Your task to perform on an android device: I will view the weather map of my area to keep myself updated so that I can plan my weekend accordingly.
Image 0: 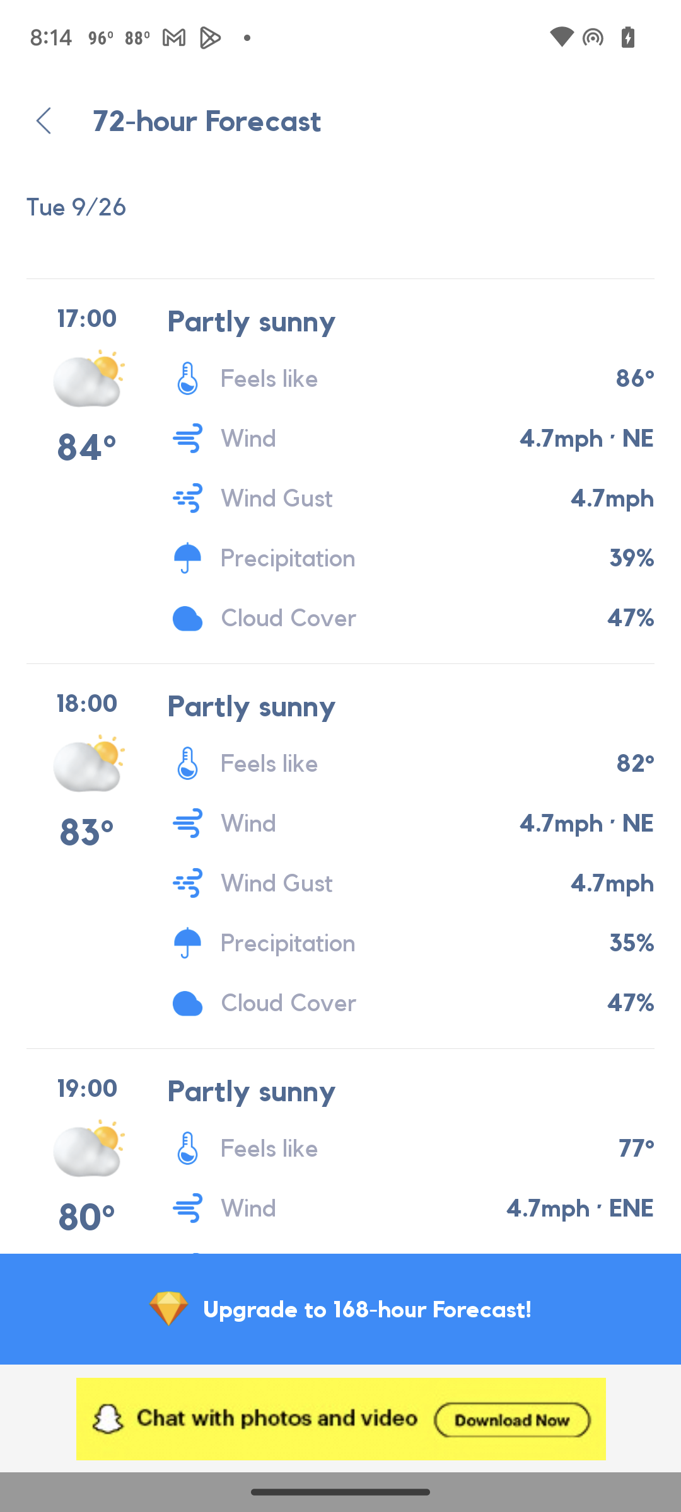
Click on the top arrow icon.
Step 0: click (46, 120)
Image 1: 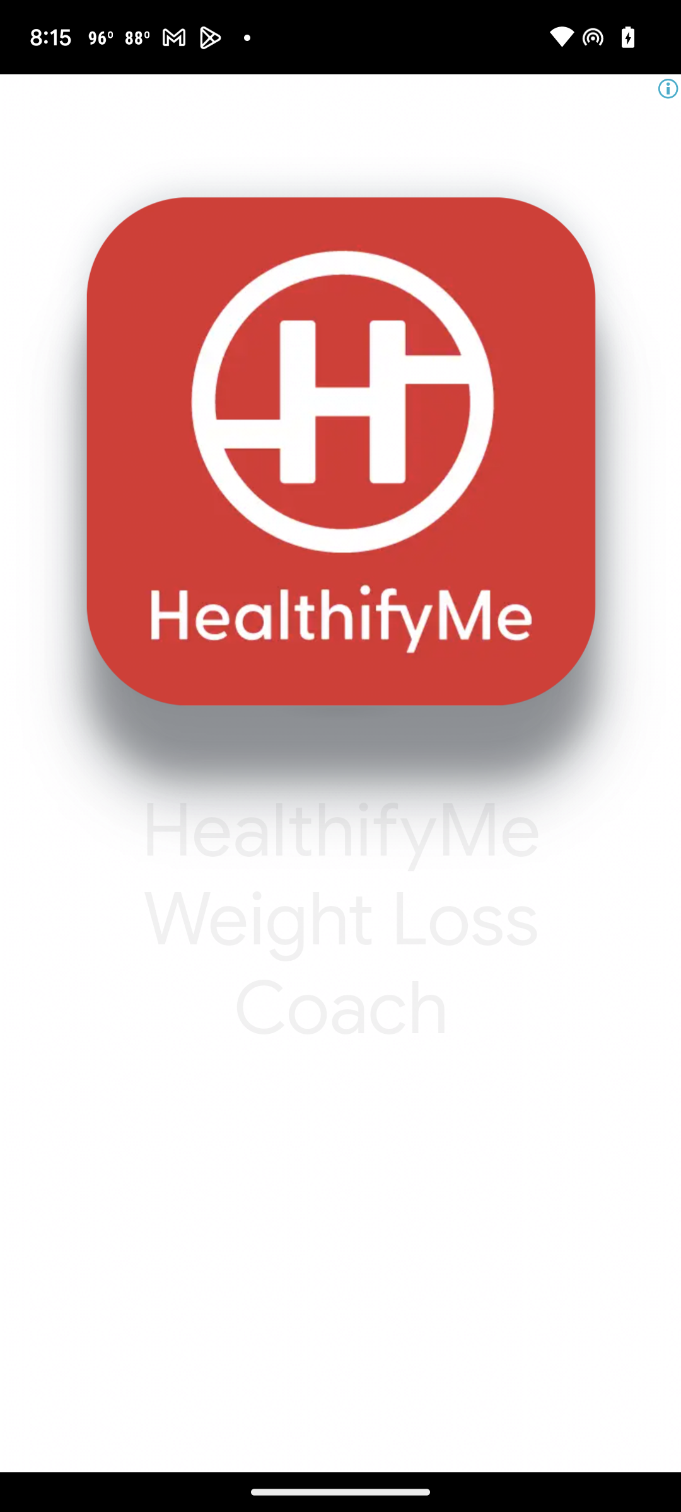
Click on the top arrow icon.
Step 1: wait
Image 2: 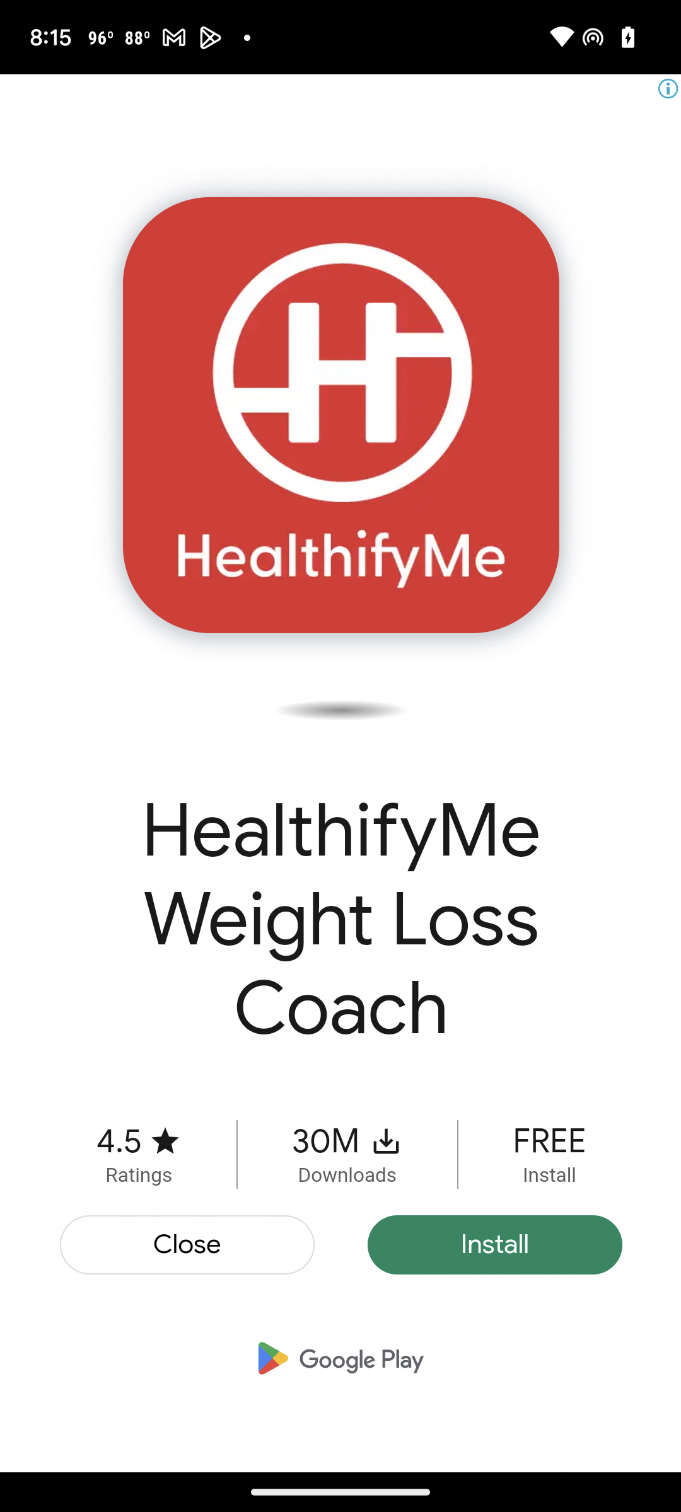
Click on Close button.
Step 2: click (186, 1244)
Image 3: 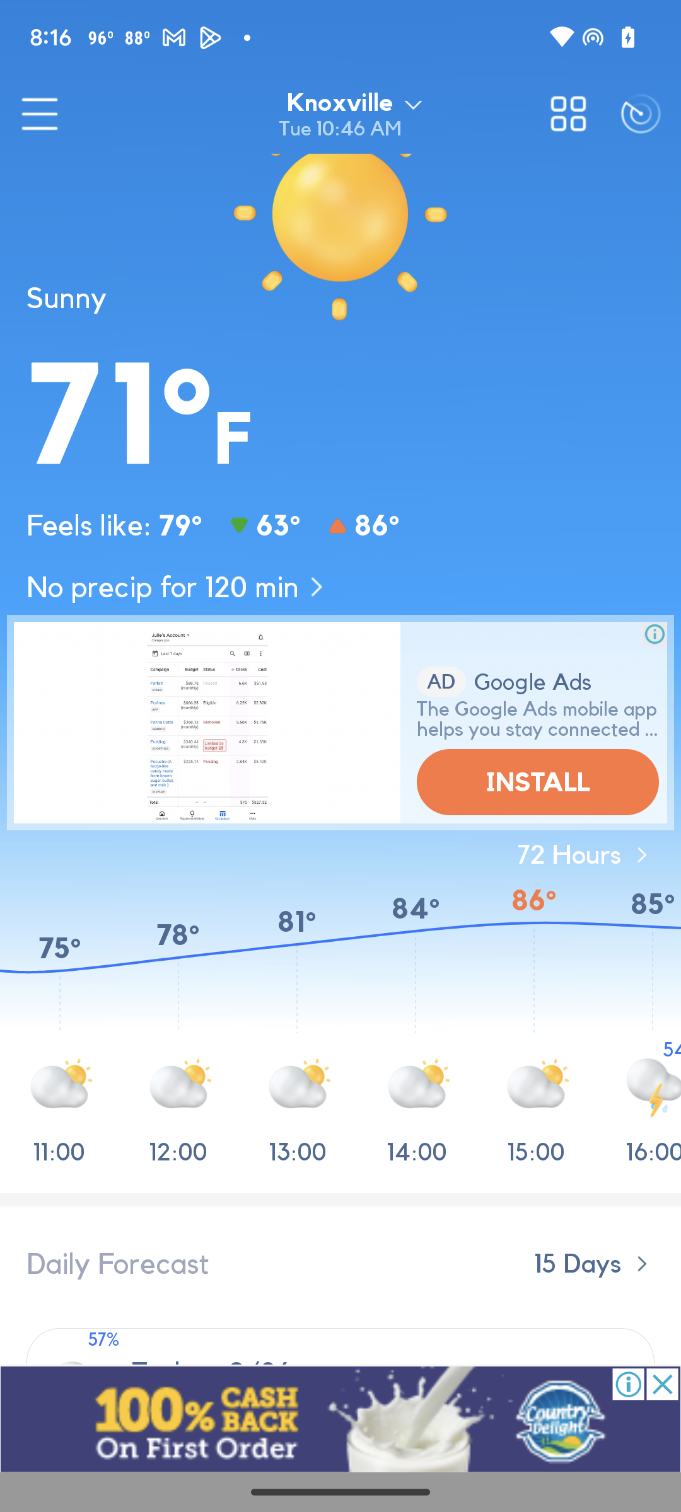
scroll up
Step 3: scroll down
Image 4: 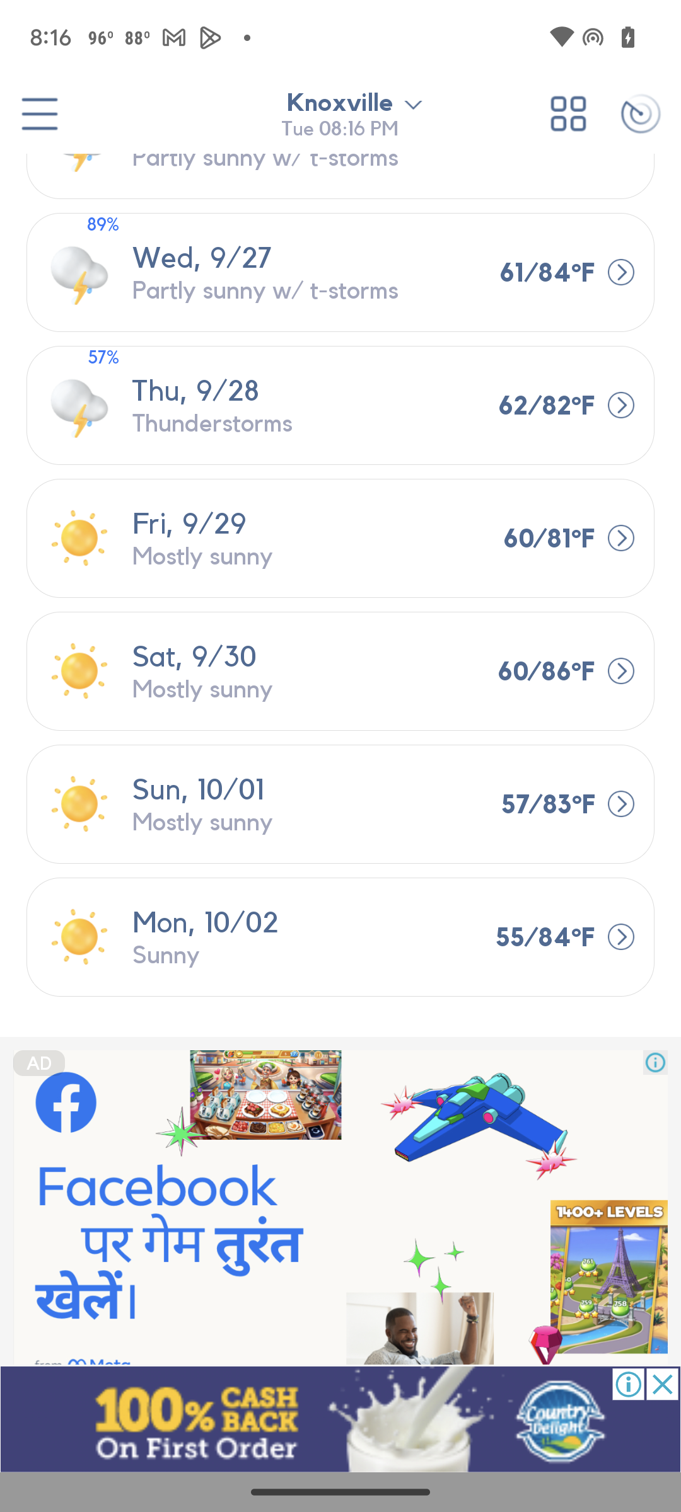
scroll up
Step 4: scroll down
Image 5: 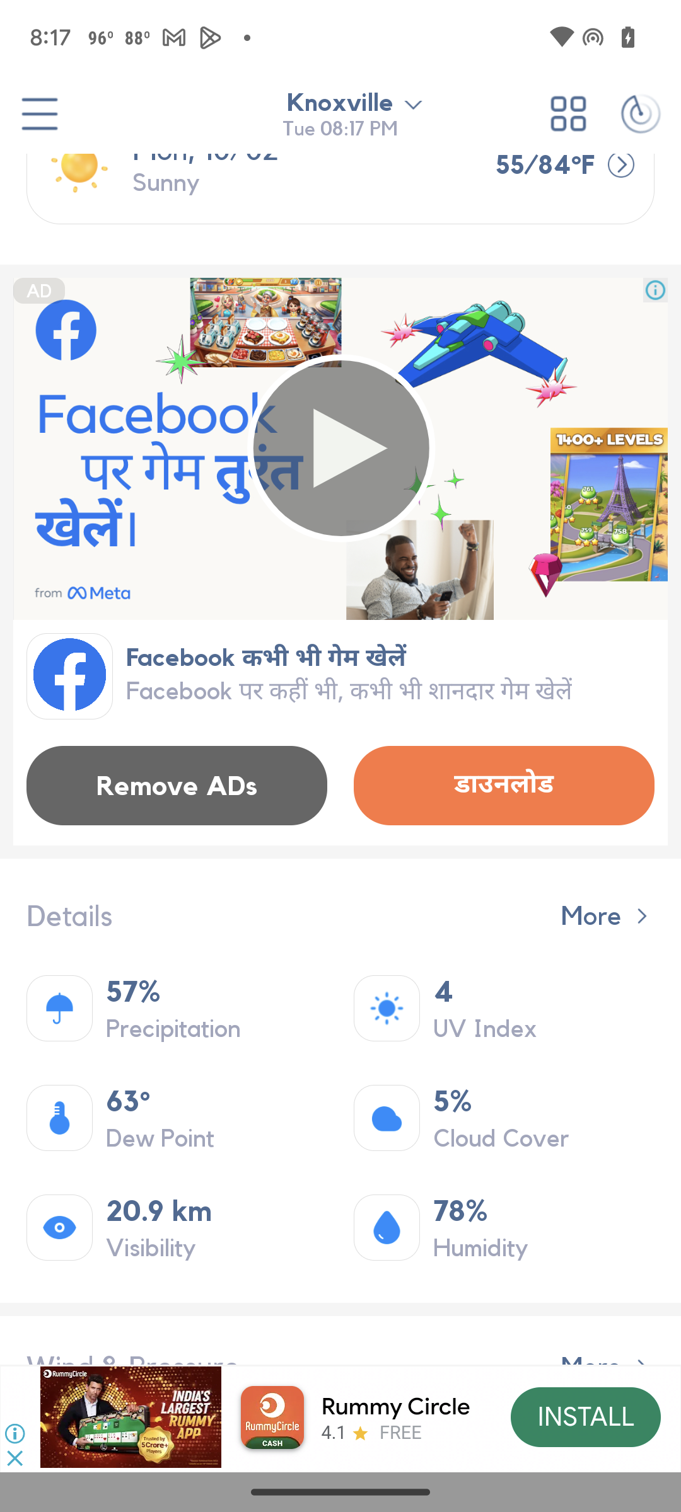
Scroll up.
Step 5: scroll down
Image 6: 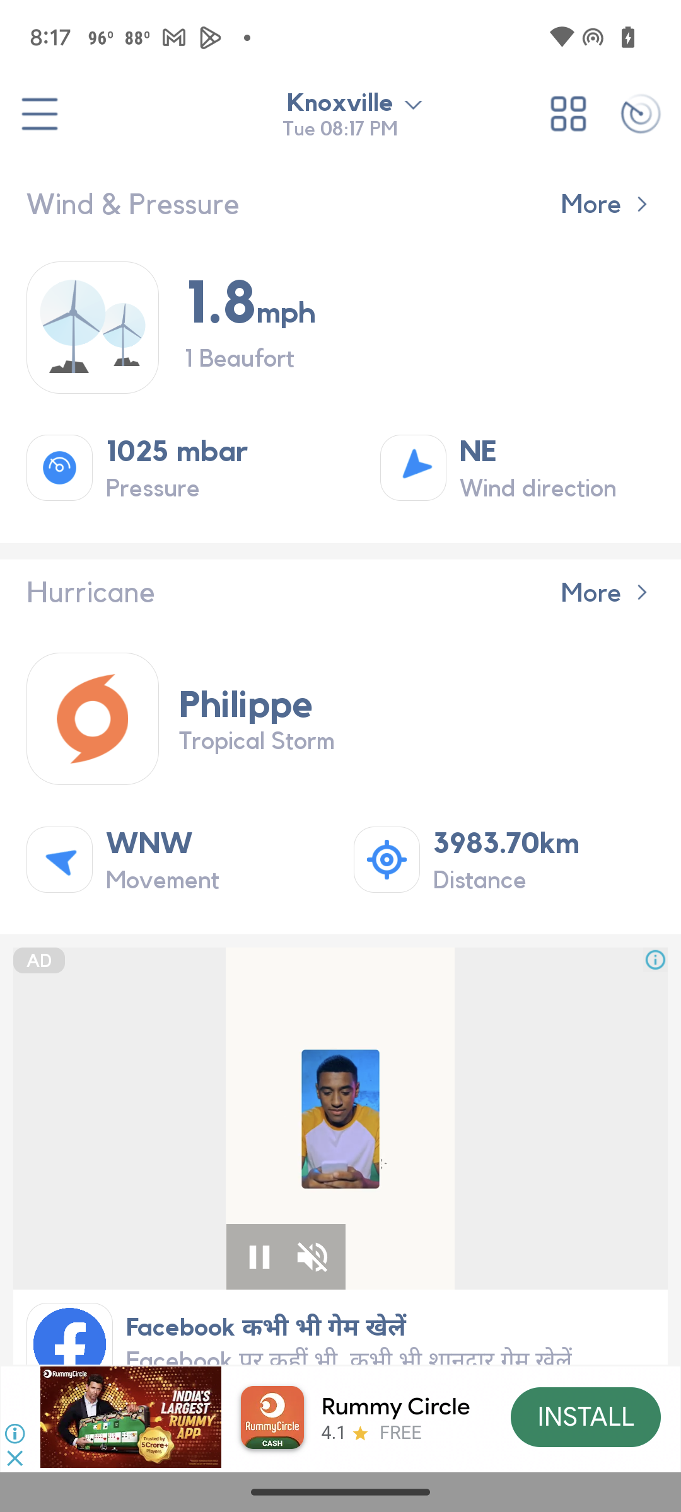
scroll up.
Step 6: scroll down
Image 7: 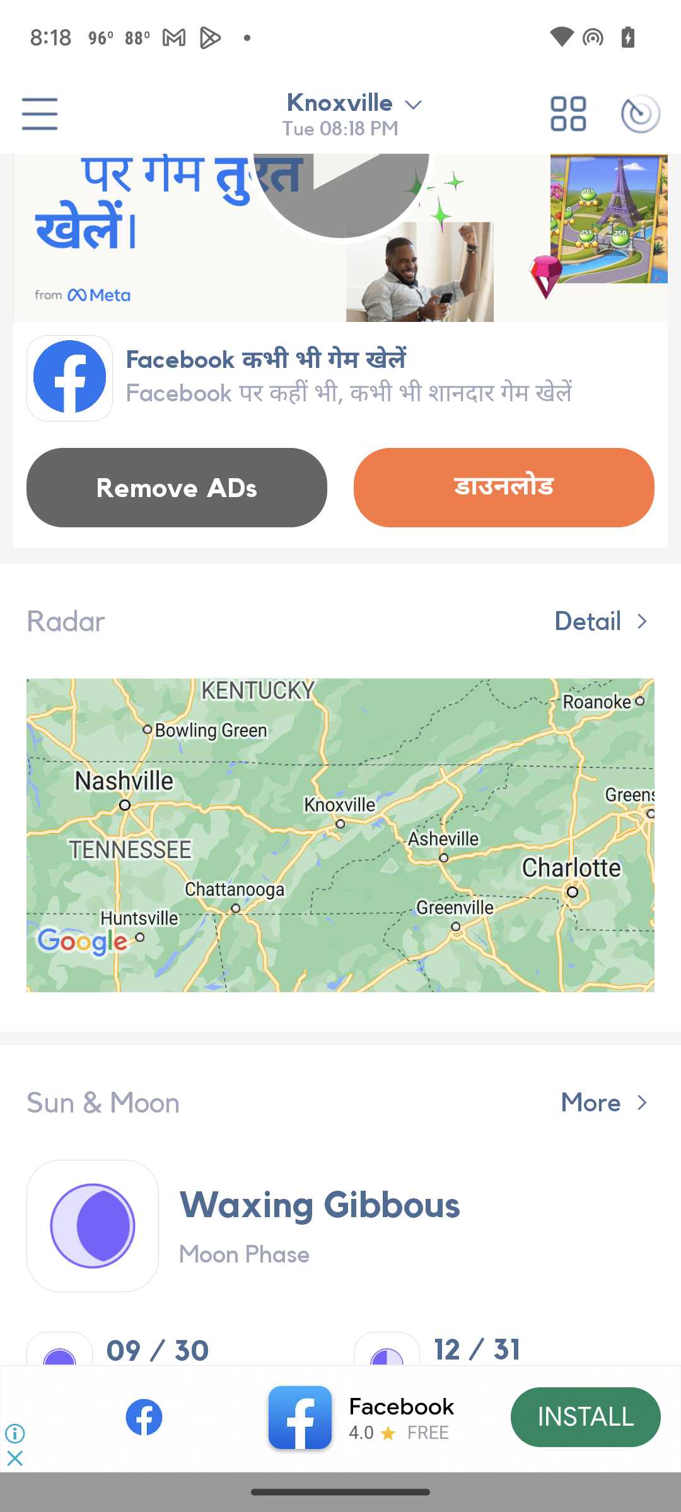
Click on the Map.
Step 7: click (340, 835)
Image 8: 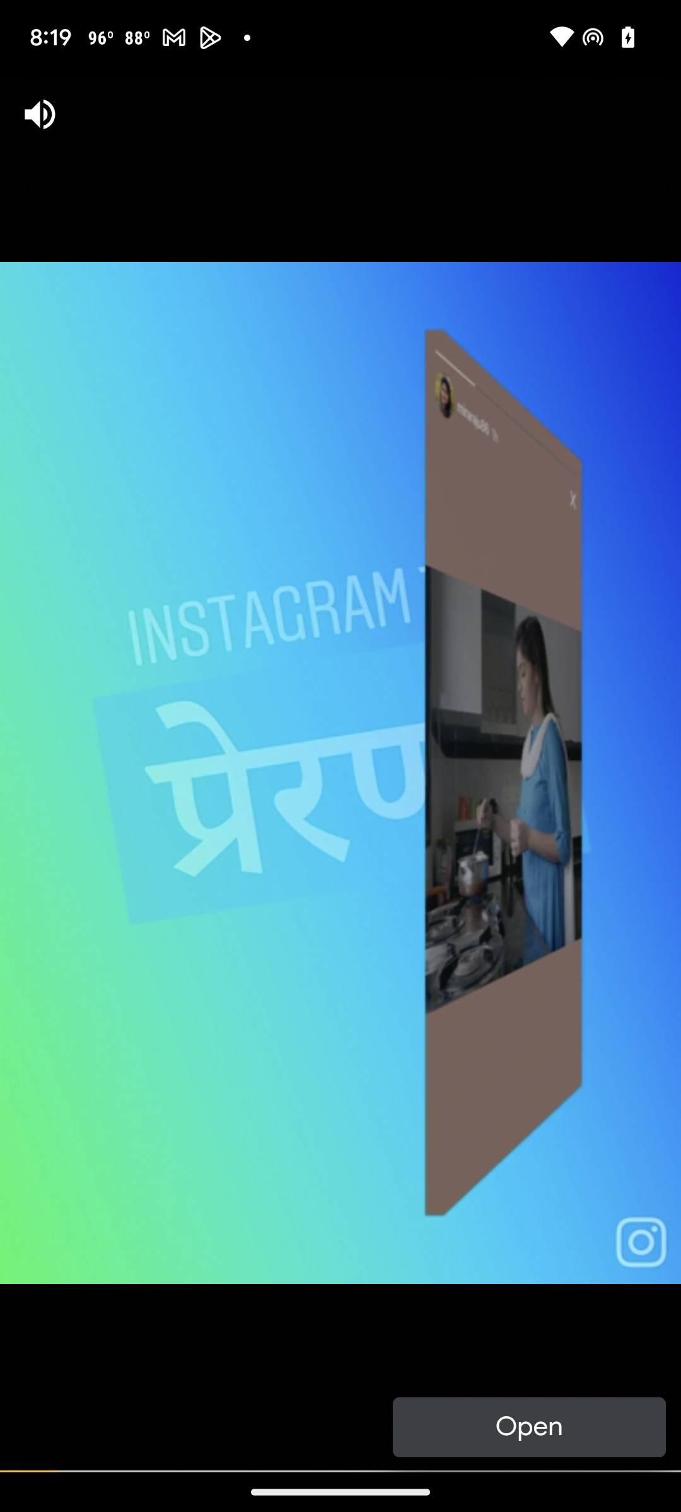
Click on the Map.
Step 8: wait
Image 9: 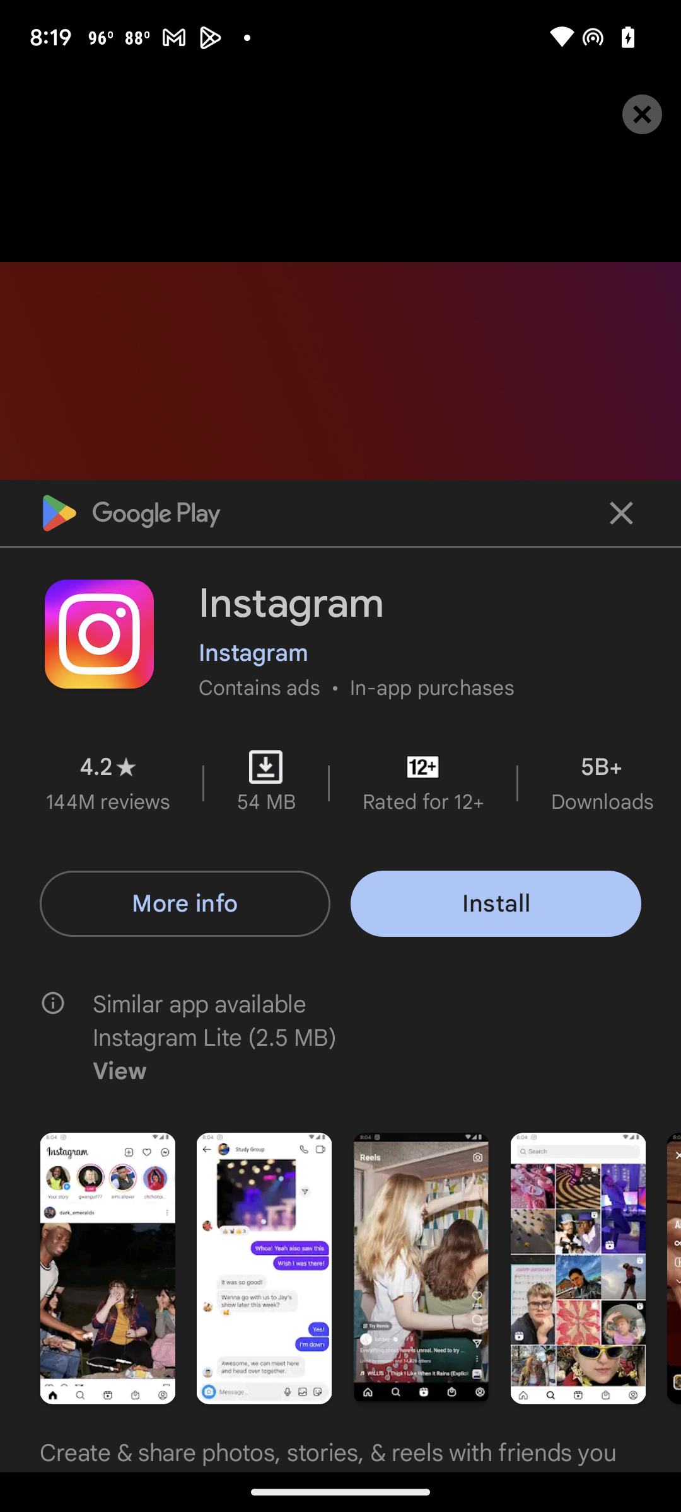
Click on the cancel icon at top.
Step 9: click (639, 113)
Image 10: 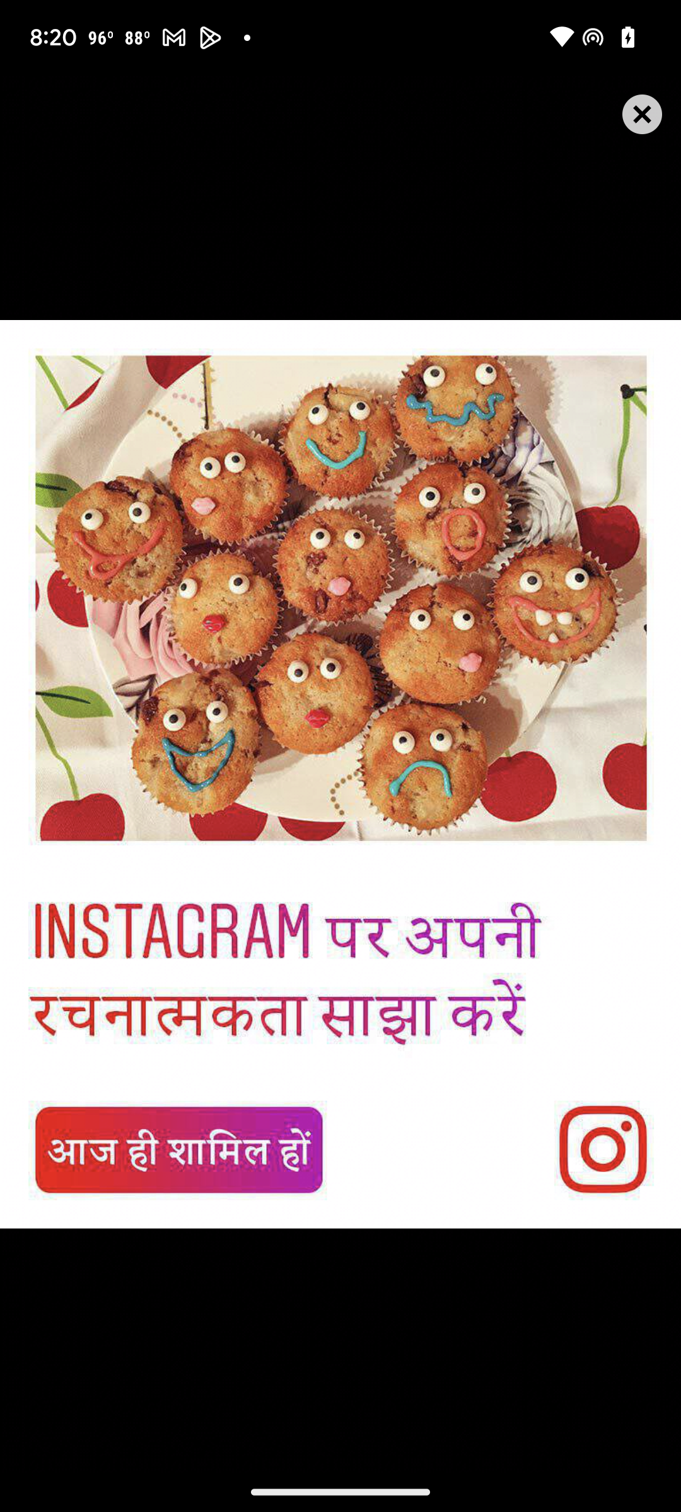
Click on the cancel icon.
Step 10: click (636, 109)